Your task to perform on an android device: Arrange the new arrivals' shoes as the older styles, which are quite common.
Image 0: 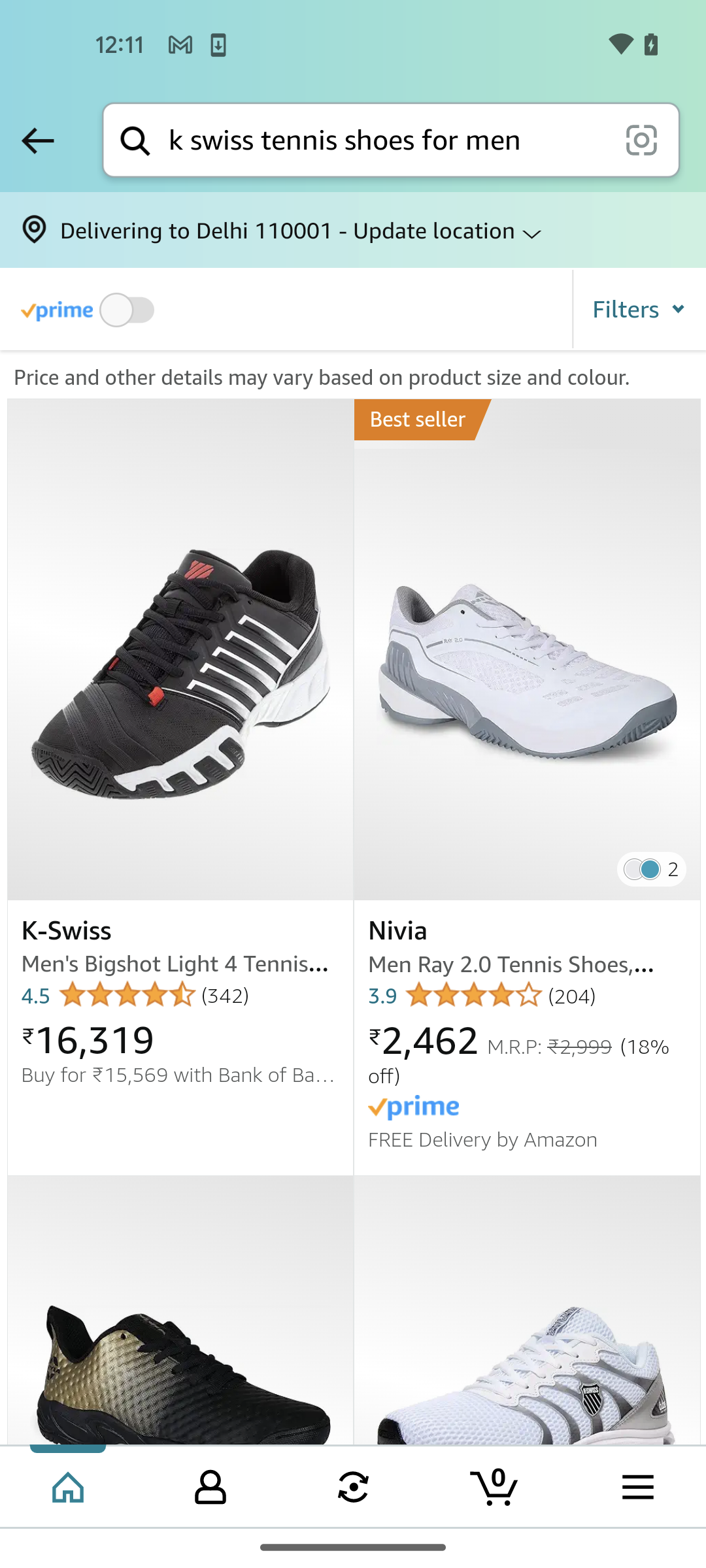
Tap on the filters option
Step 0: click (639, 308)
Image 1: 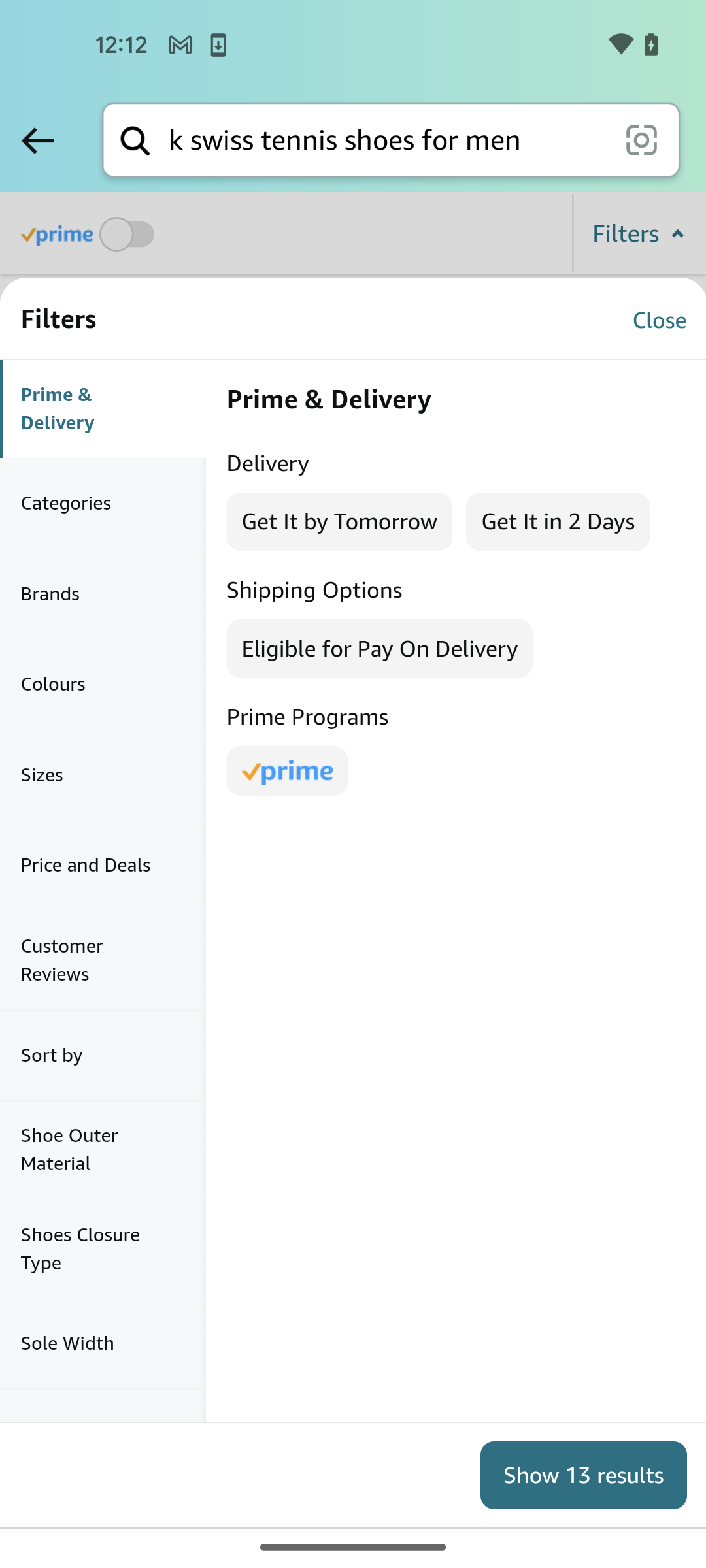
Tap on the sort by option
Step 1: click (103, 1055)
Image 2: 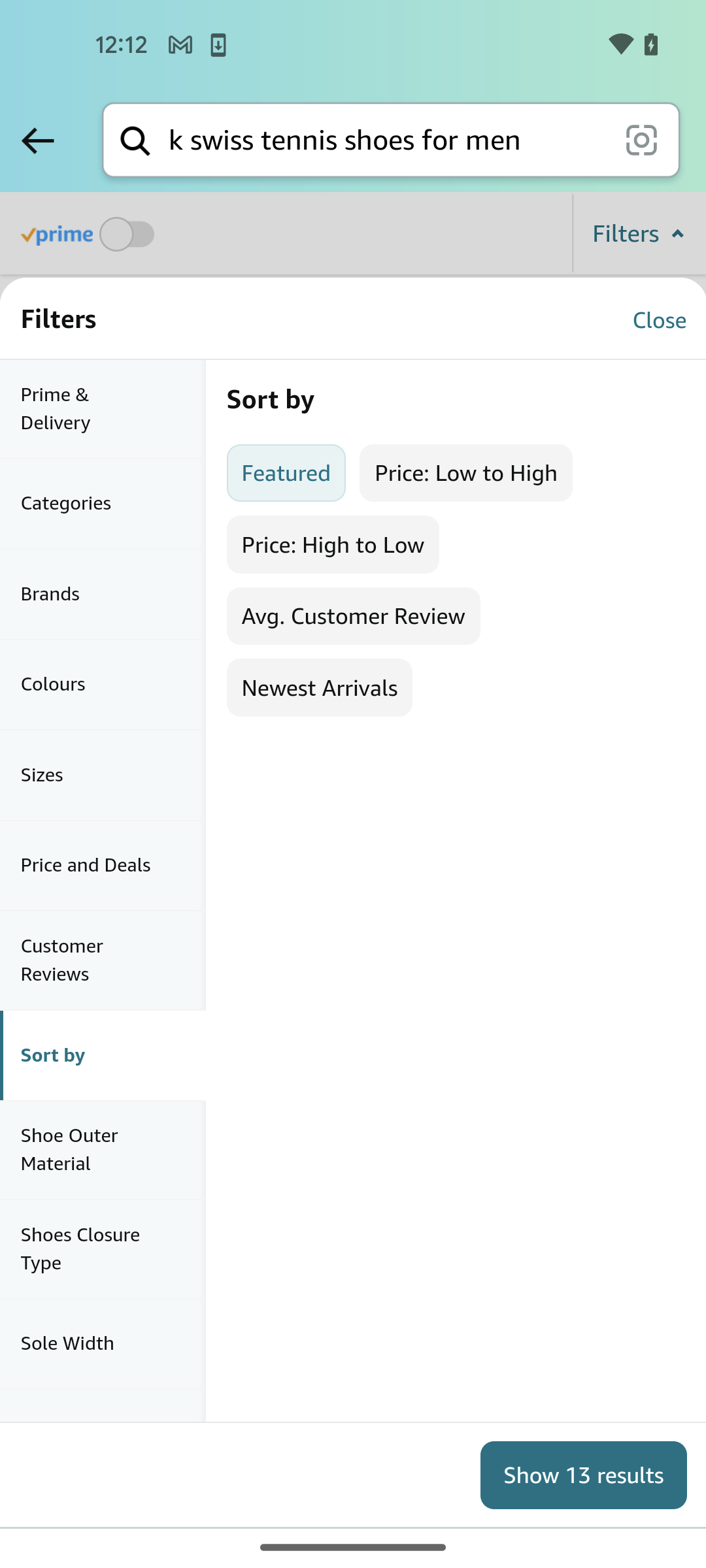
Select the newest arrivals option
Step 2: click (319, 686)
Image 3: 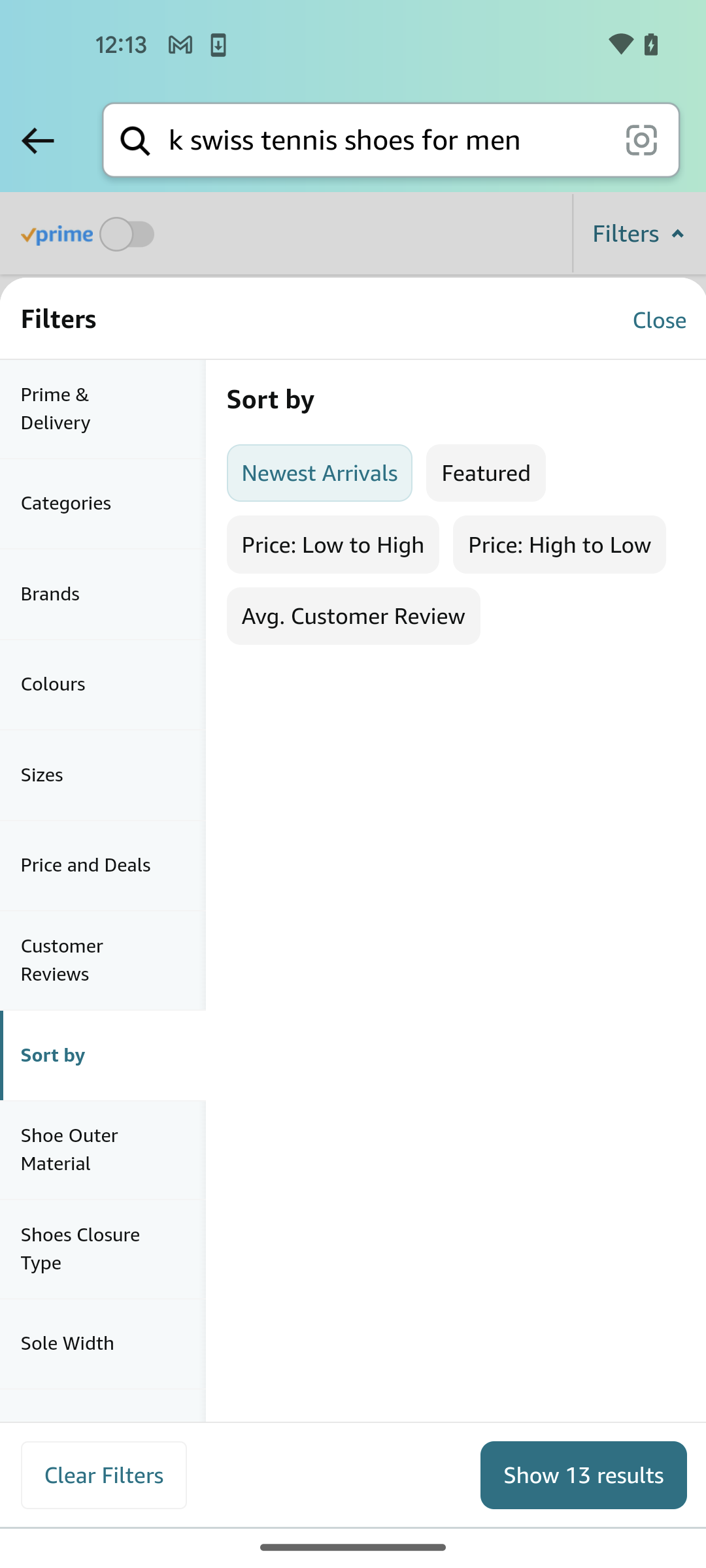
Tap on the show 13 results button
Step 3: click (584, 1473)